Your task to perform on an android device:  Open the Yahoo Mail App, Go to the Overflow Menu Icon to Allow All Notification. 
Image 0: 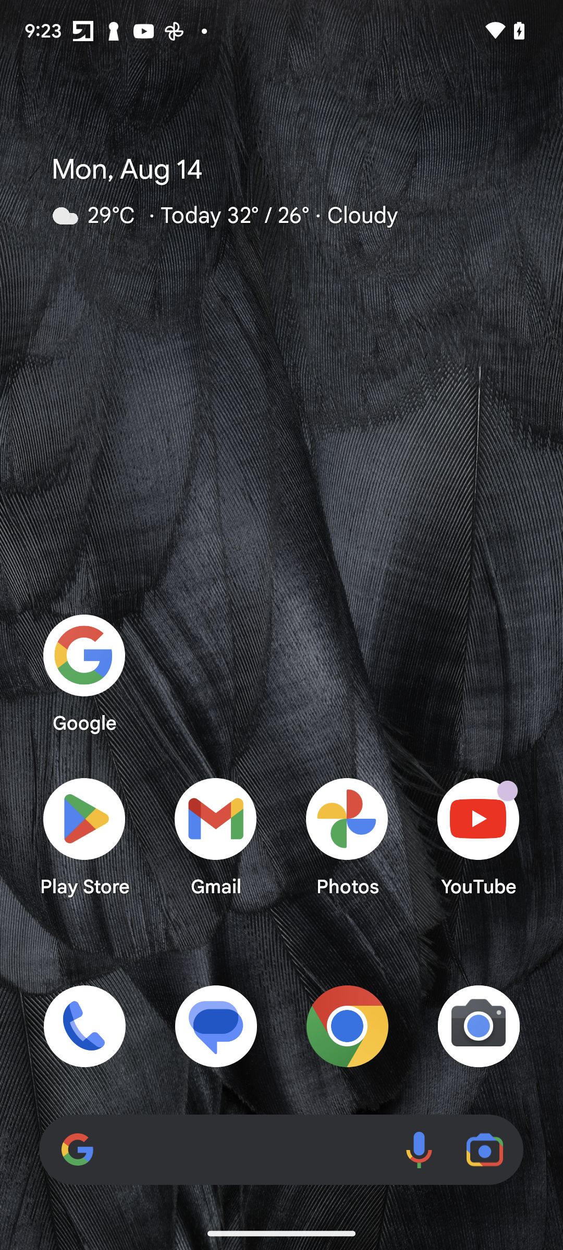
Open the Yahoo Mail App
Step 0: open app "Yahoo Mail"
Image 1: 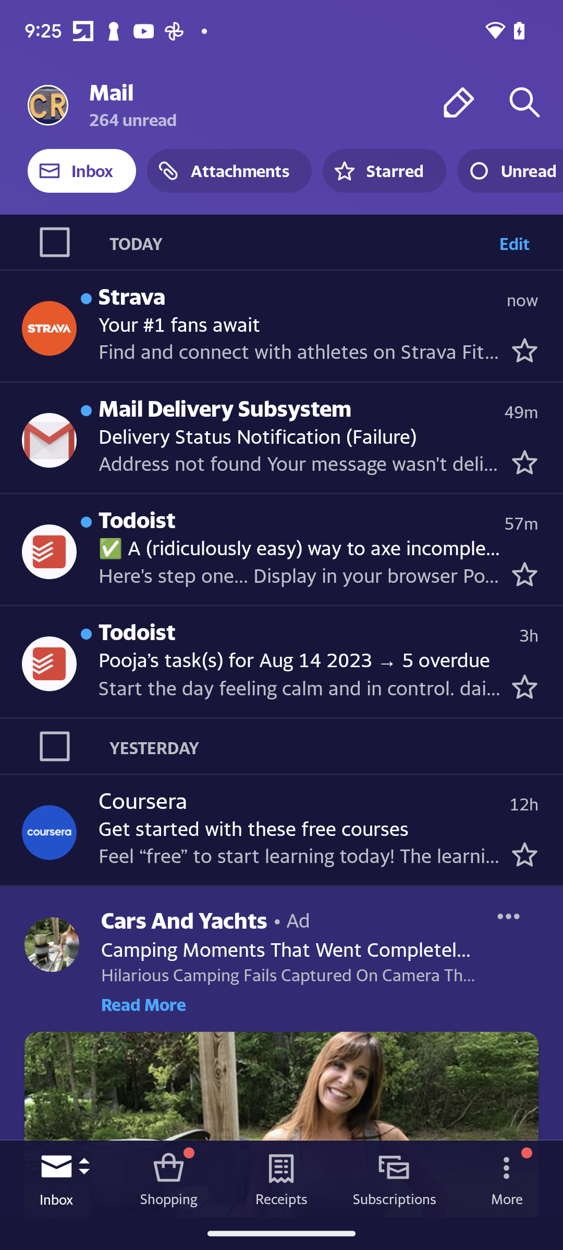
Click on the Overflow Menu Icon in the top left corner of the screen 
Step 1: click (48, 105)
Image 2: 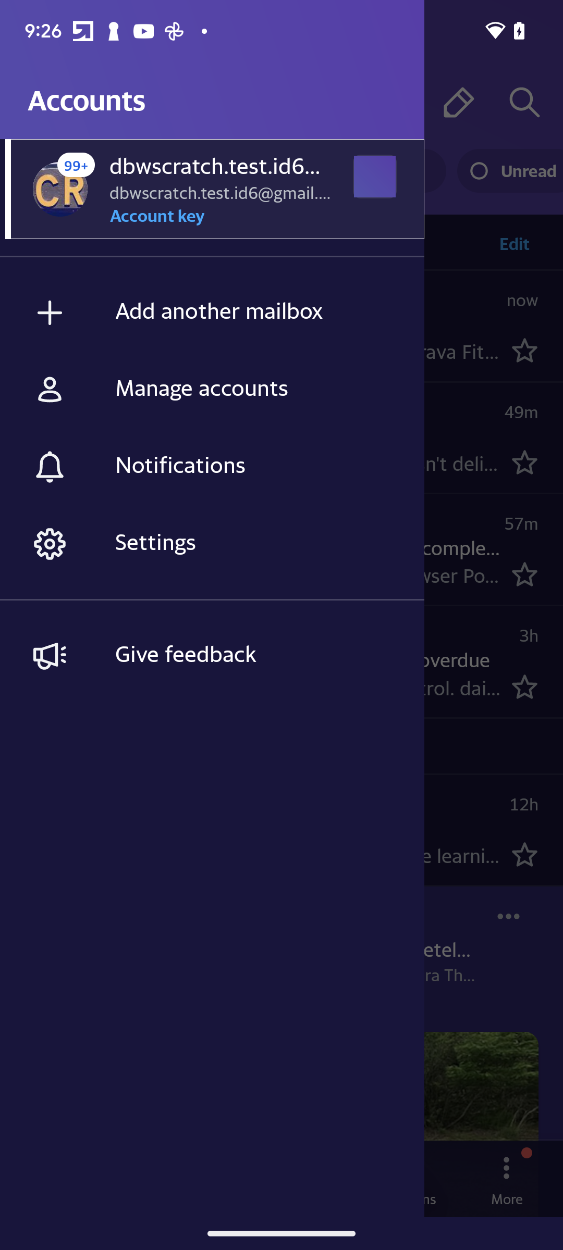
Go to the Notifications Option 
Step 2: click (261, 467)
Image 3: 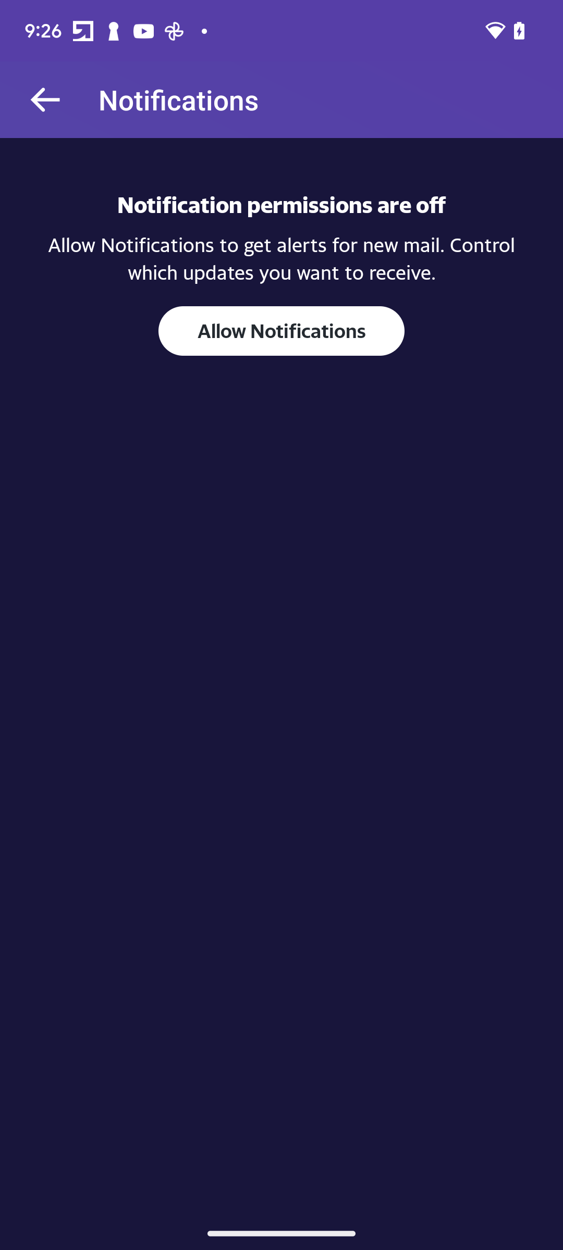
Click on the Allow Notifications Button 
Step 3: click (281, 331)
Image 4: 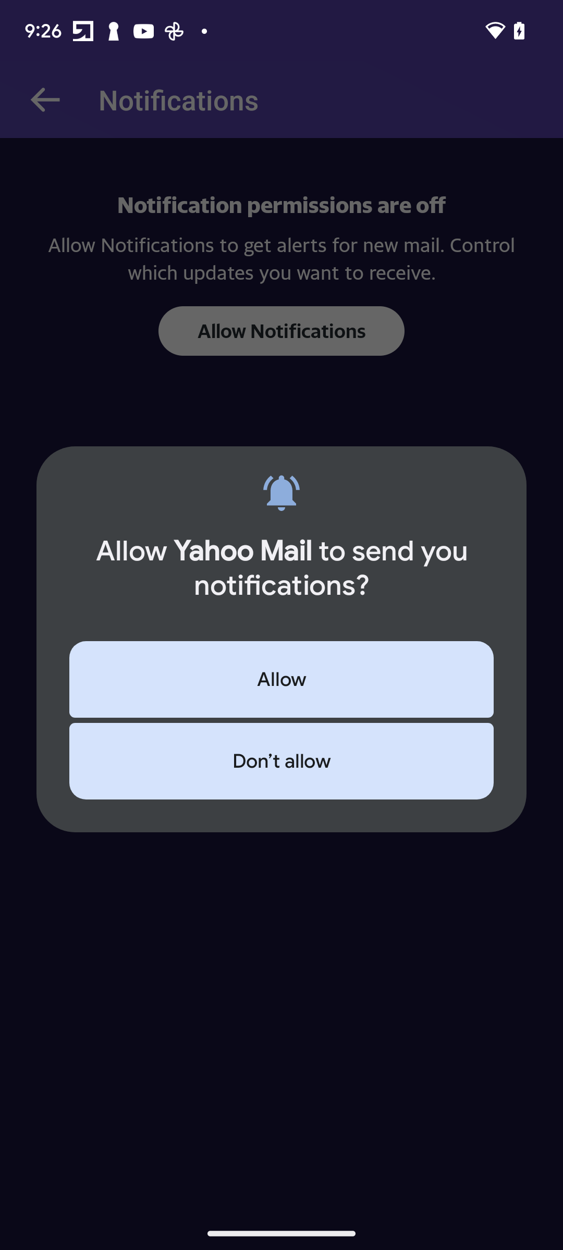
Select the Allow Option to Enable the All Notifications 
Step 4: click (281, 679)
Image 5: 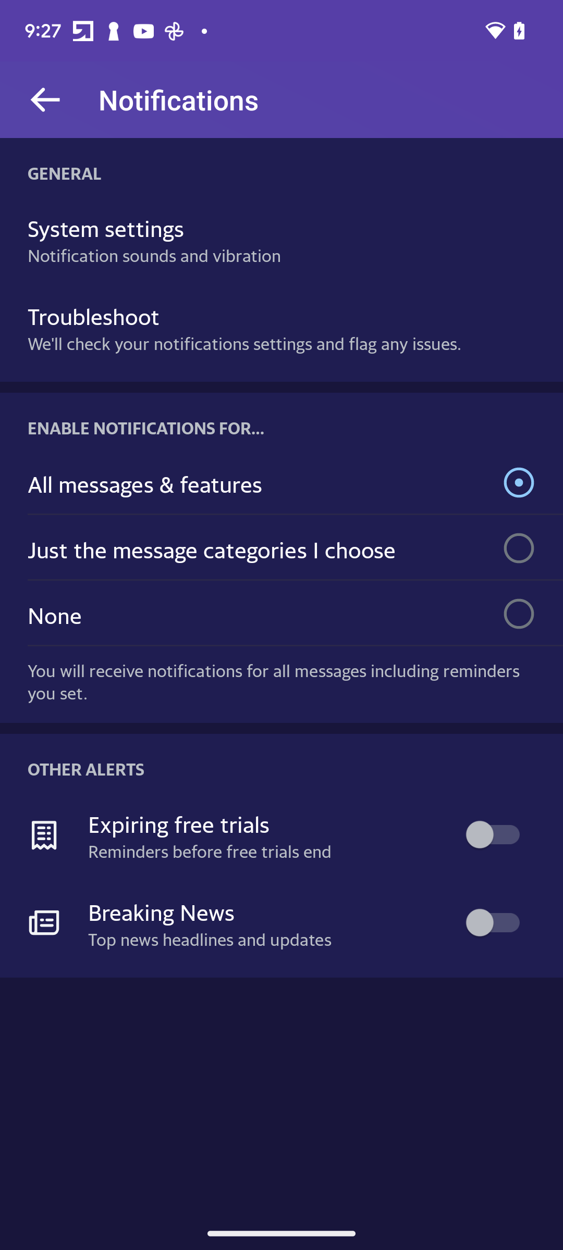
Toggle on the switch for the Expiring free trials 
Step 5: click (489, 834)
Image 6: 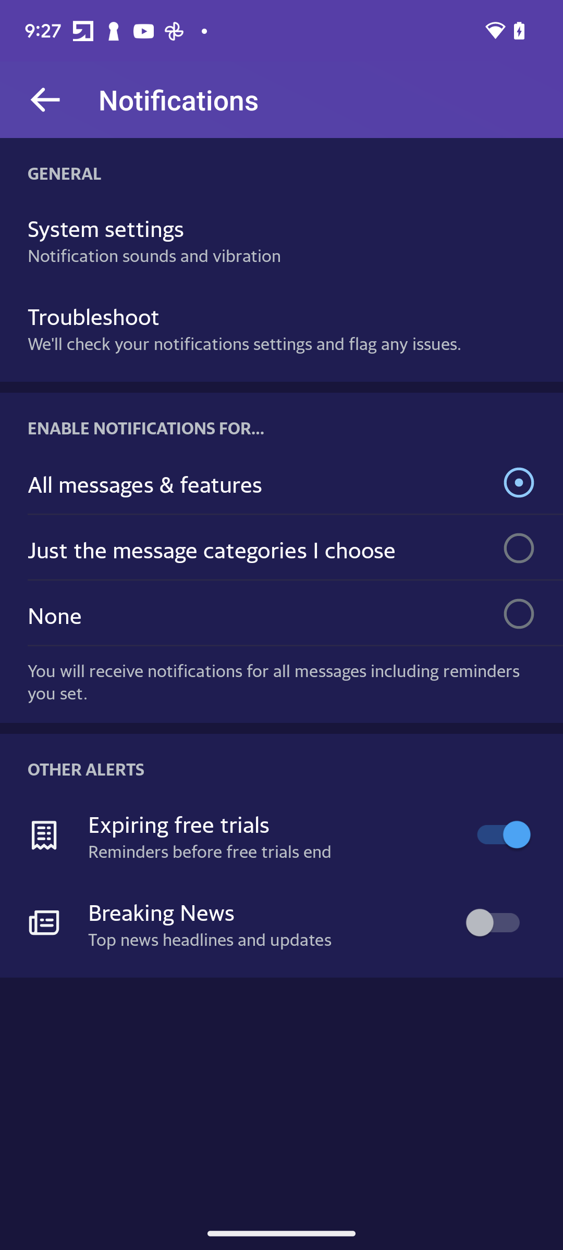
Toggle on the switch for Breaking News 
Step 6: click (489, 922)